Your task to perform on an android device: I want to give this dish 5 stars because it is simple, flavorful, and easy to make. 
Image 0: 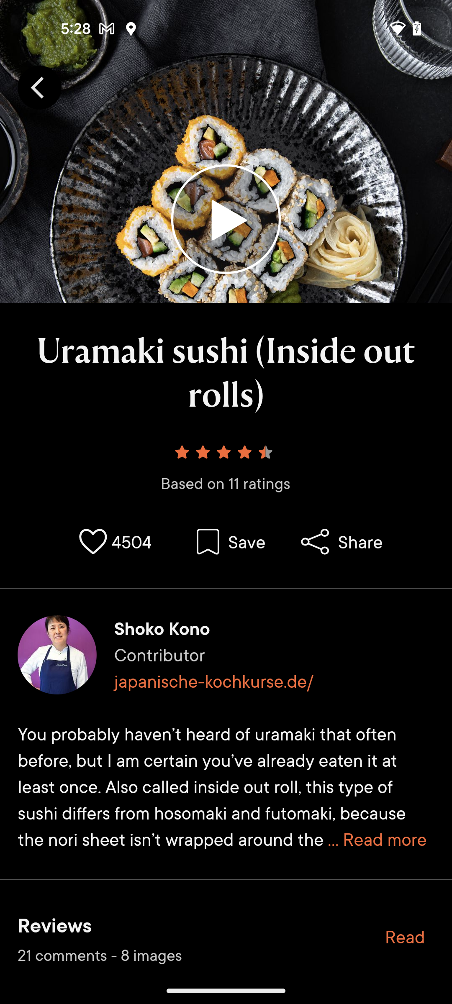
click on the Strars rating icon
Step 0: click (226, 470)
Image 1: 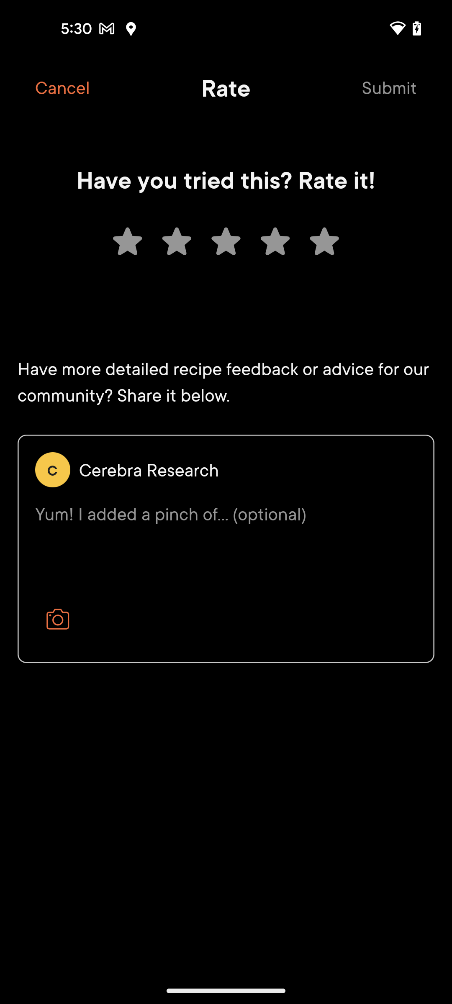
select the 5 stars
Step 1: click (322, 240)
Image 2: 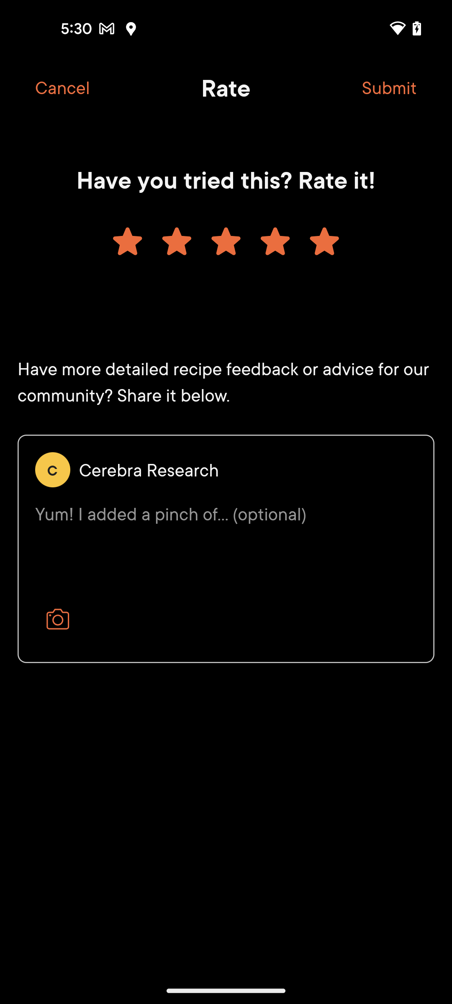
click on the submit option at the top right corner of the screen
Step 2: click (389, 87)